Your task to perform on an android device: I want to share my favourite movie name docs to Naomi  Rousseau on her Gmail id naomi.rousseau@example.com because she loves my collection
Image 0: 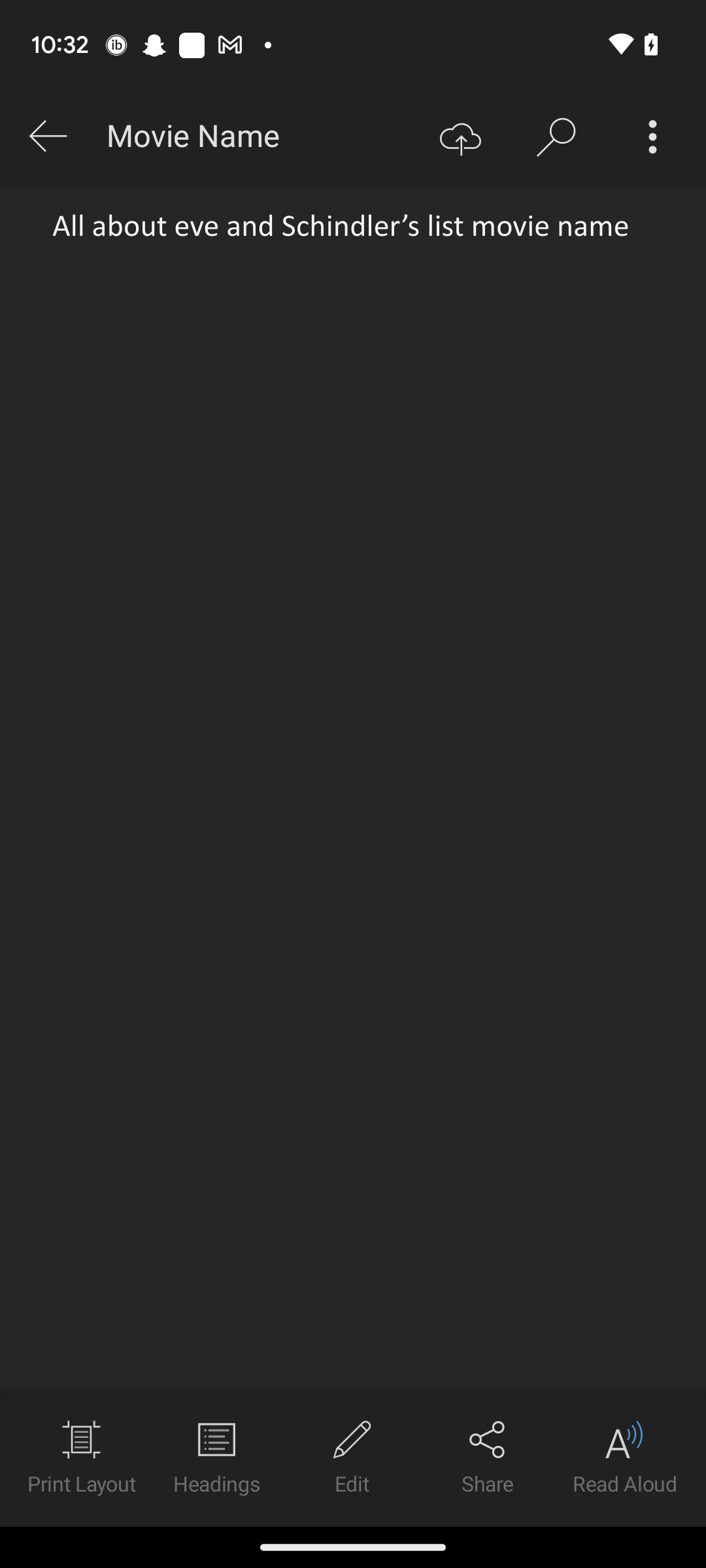
Click on the Share icon 
Step 0: click (488, 1457)
Image 1: 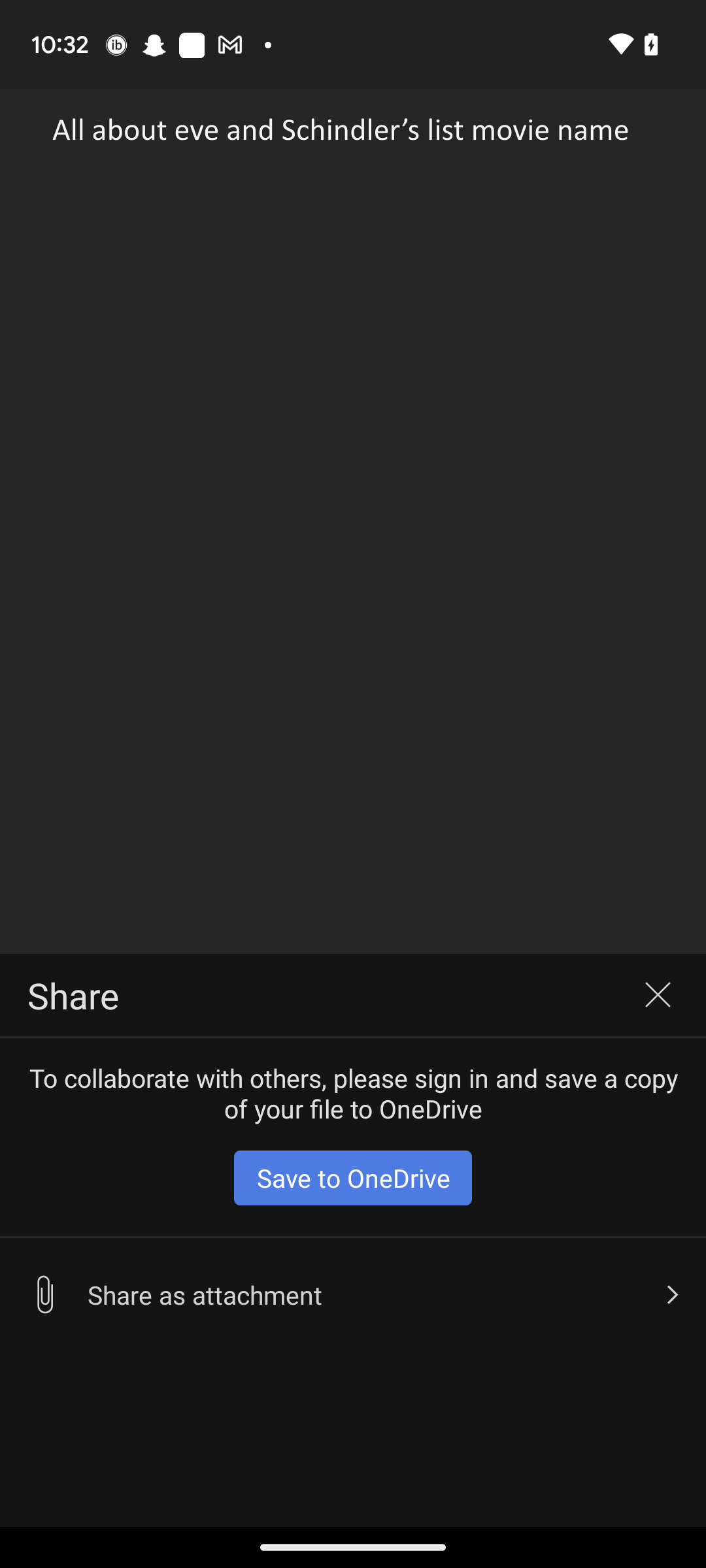
Click on the share as attachment option 
Step 1: click (353, 1294)
Image 2: 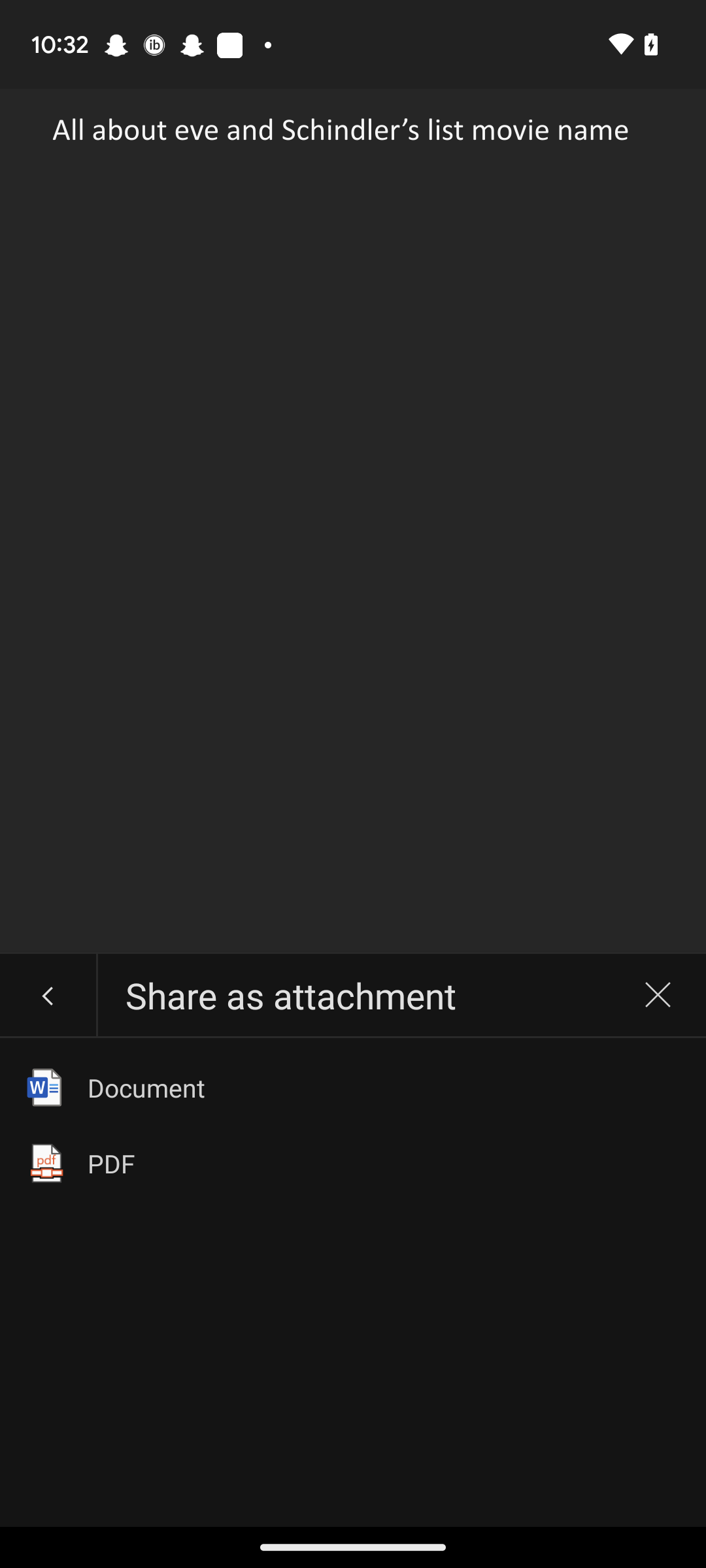
Click on the Document option 
Step 2: click (353, 1087)
Image 3: 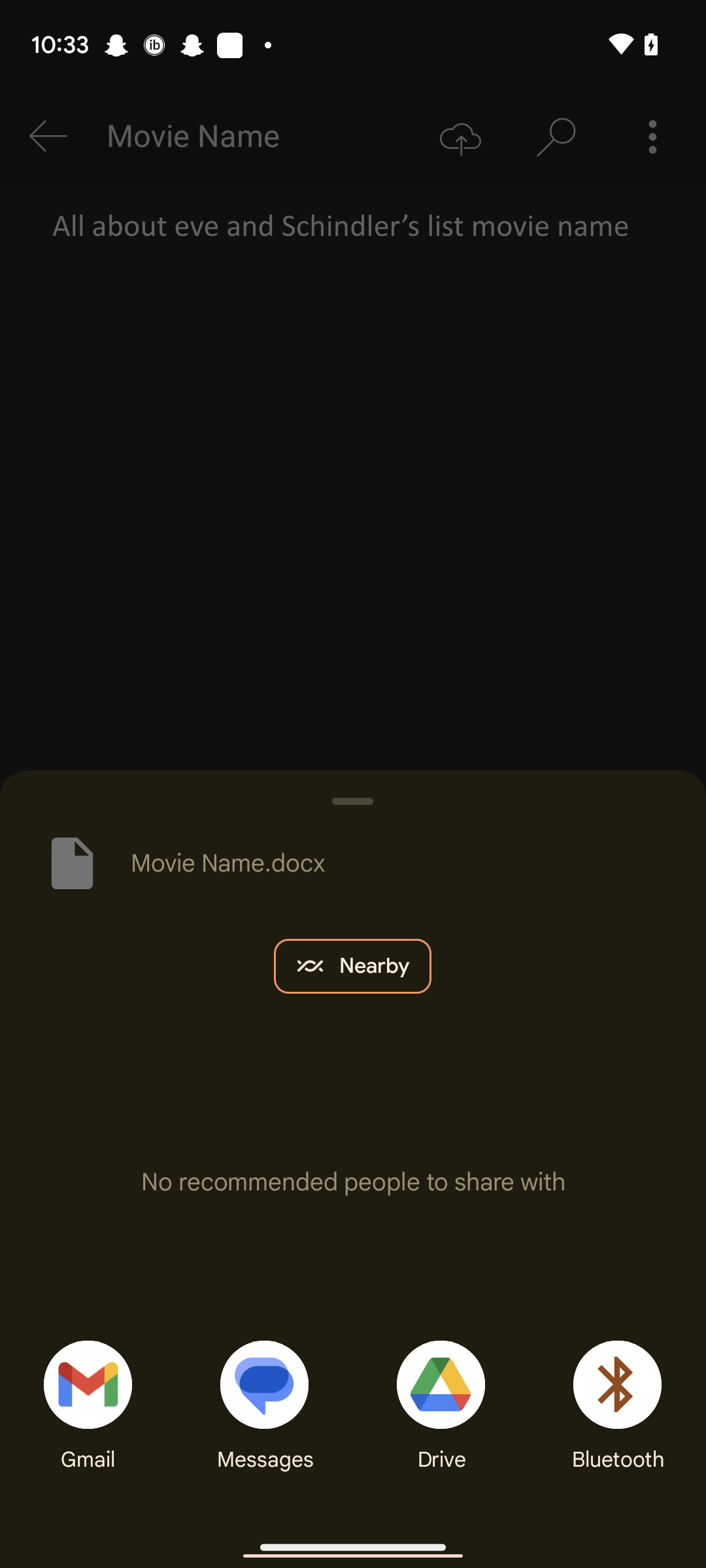
Click on the Gmail icon 
Step 3: click (75, 1374)
Image 4: 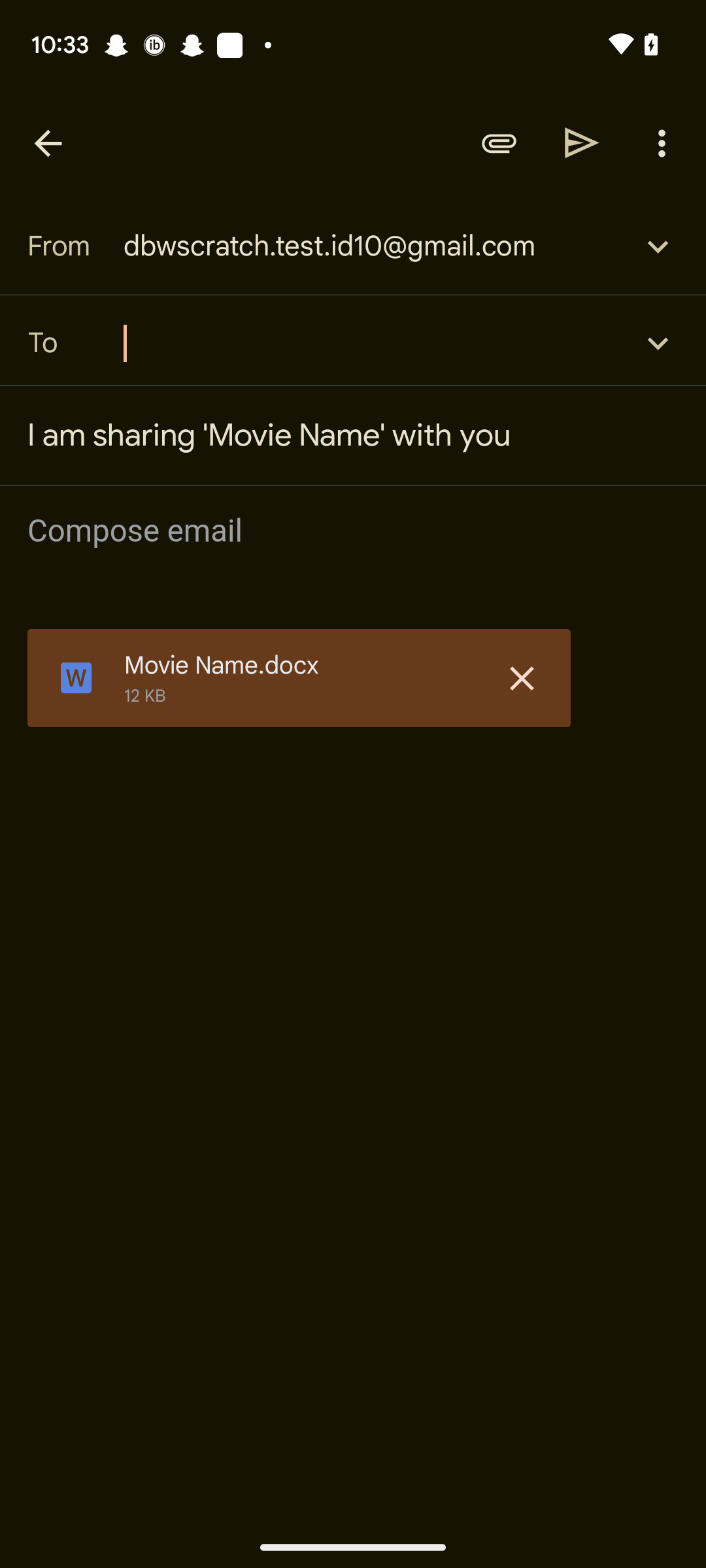
Type naomi.rousseau@example.com mail id
Step 4: type "naomi.rousseau@example.com"
Image 5: 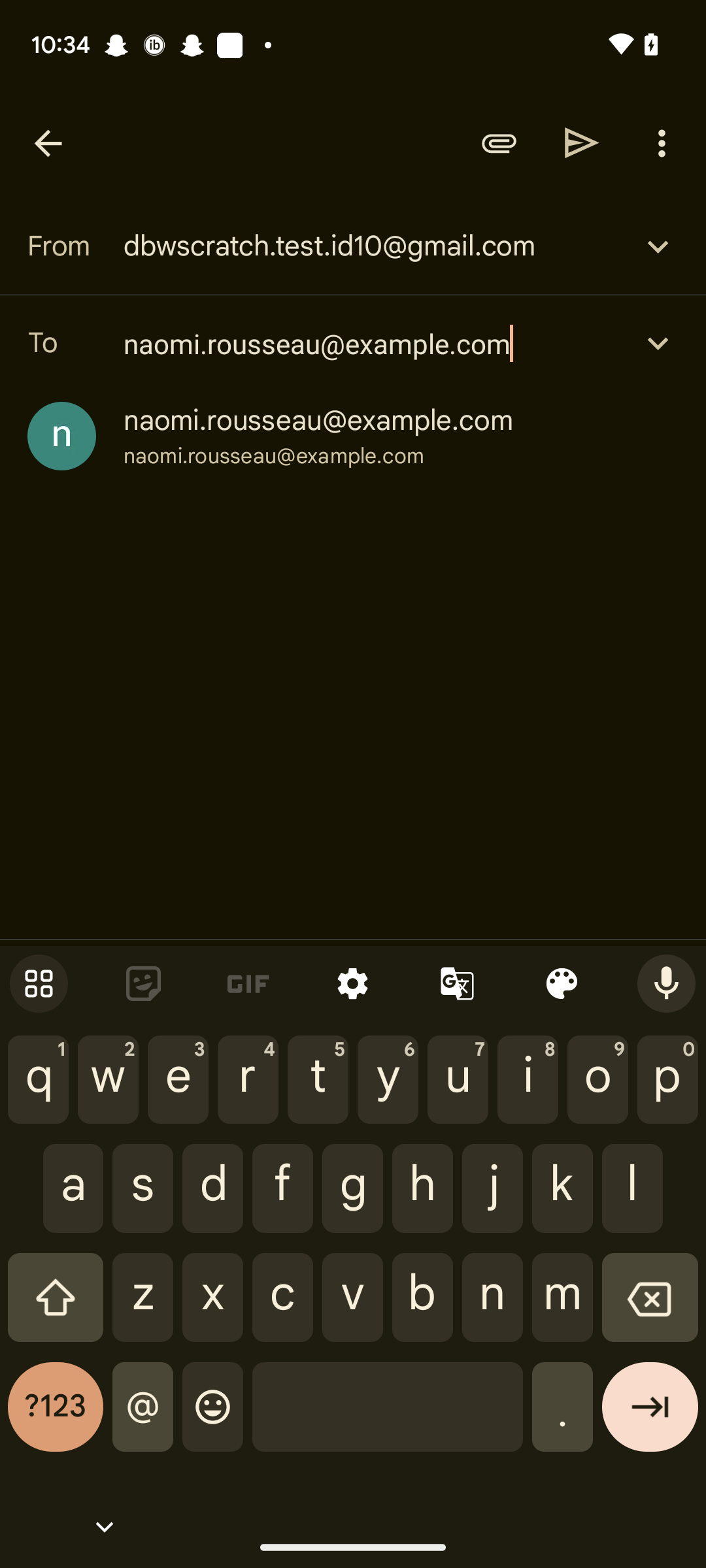
Click on the naomi.rousseau@example.com
Step 5: click (273, 456)
Image 6: 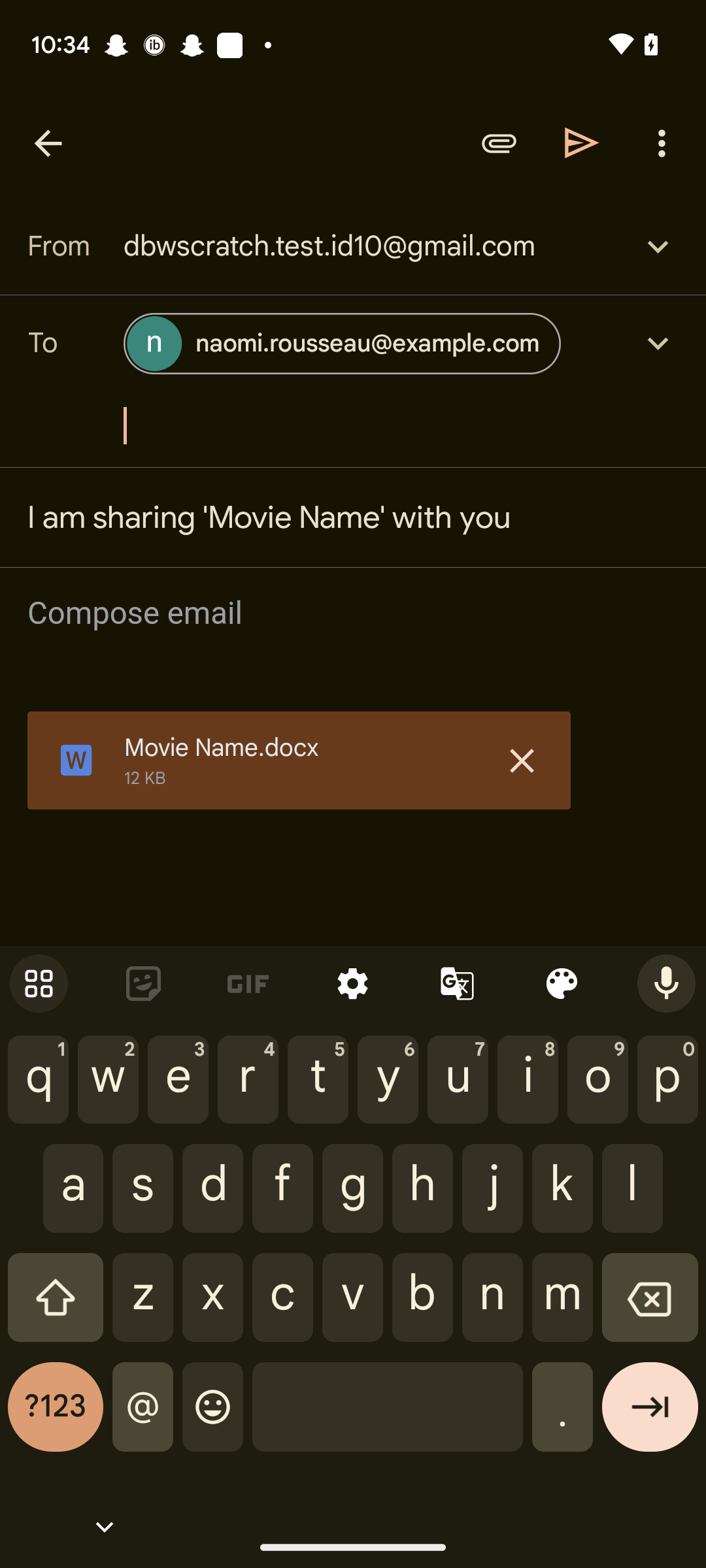
Click on the send icon 
Step 6: click (582, 142)